Your task to perform on an android device: I want to add the speed racing remote car to my shopping cart.
Image 0: 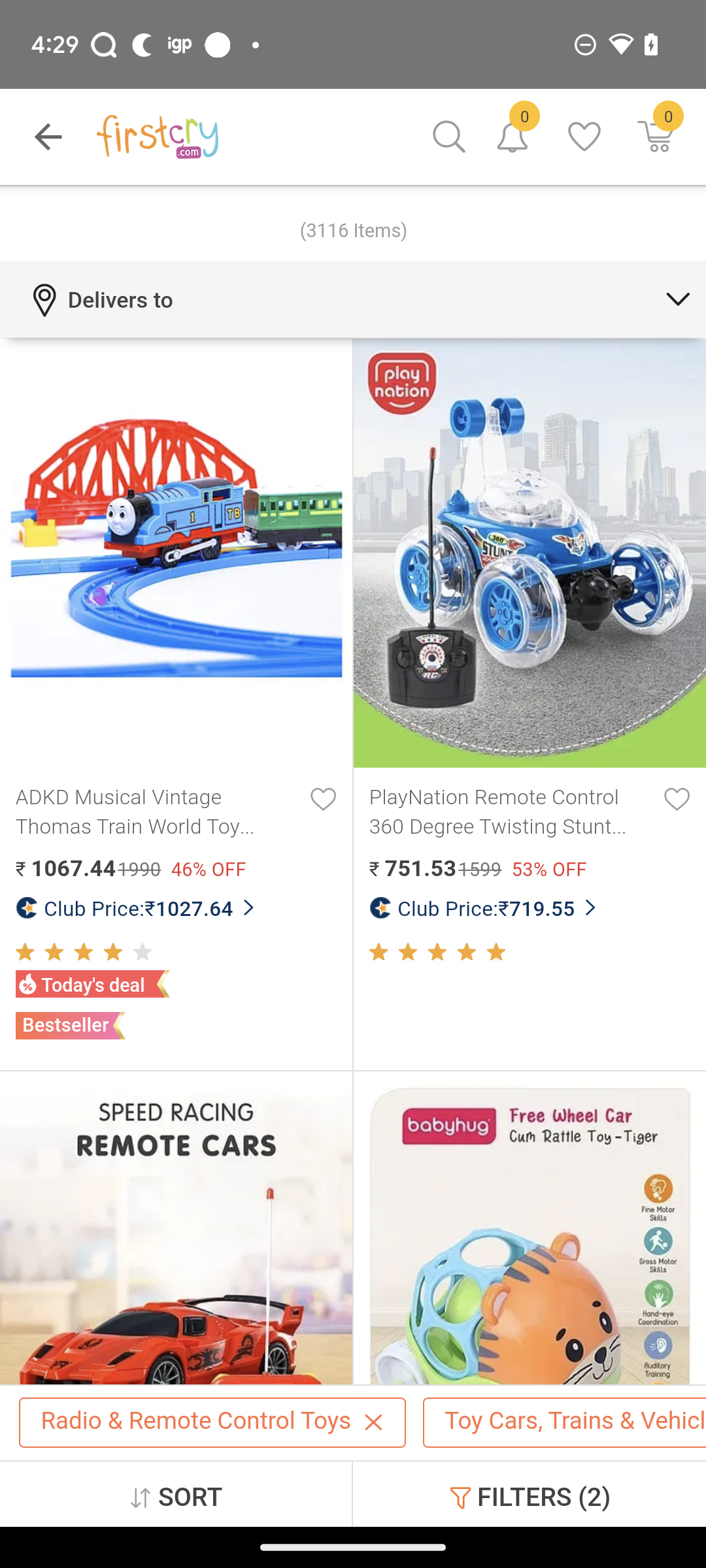
Swipe up to view more toys.
Step 0: scroll down
Image 1: 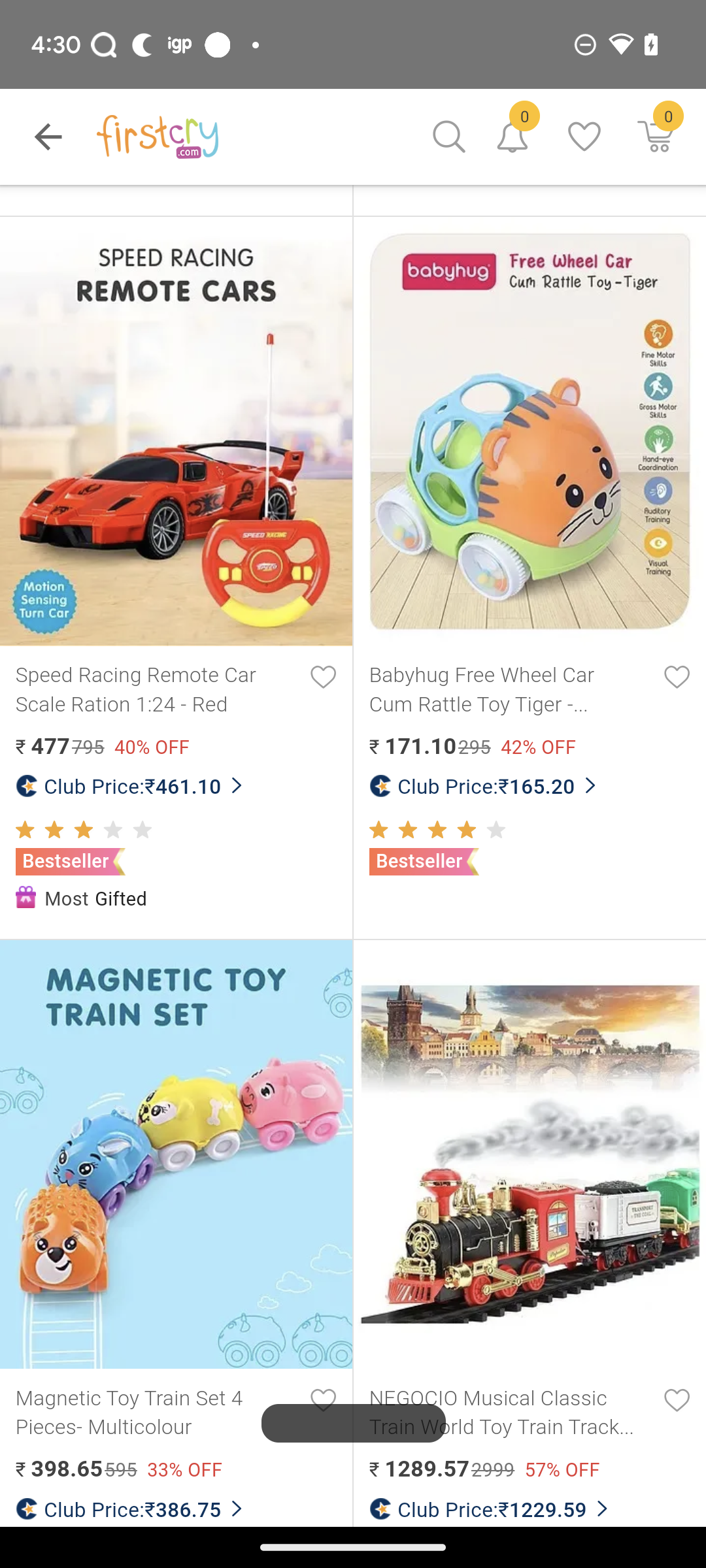
Click on the red toy car.
Step 1: click (177, 431)
Image 2: 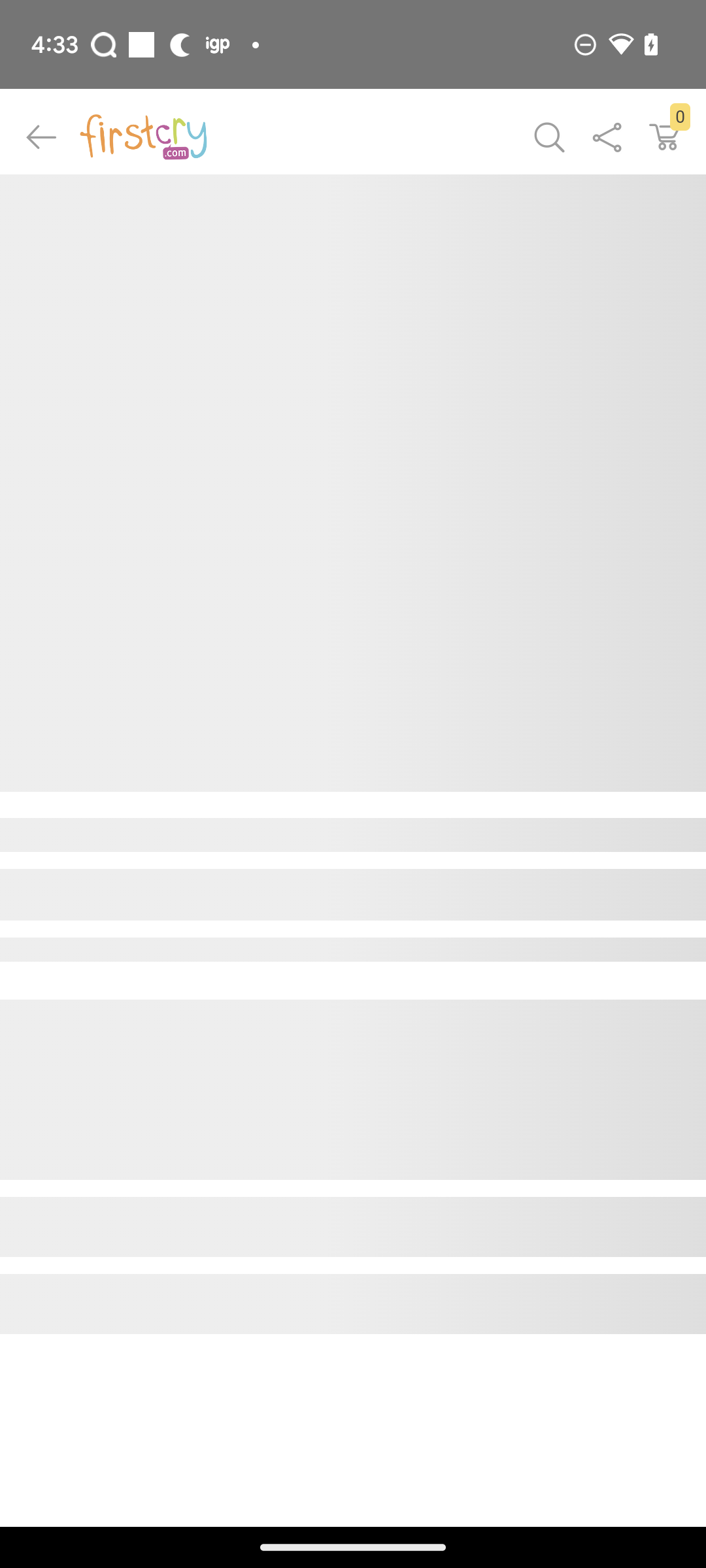
Click on the red toy car.
Step 2: wait
Image 3: 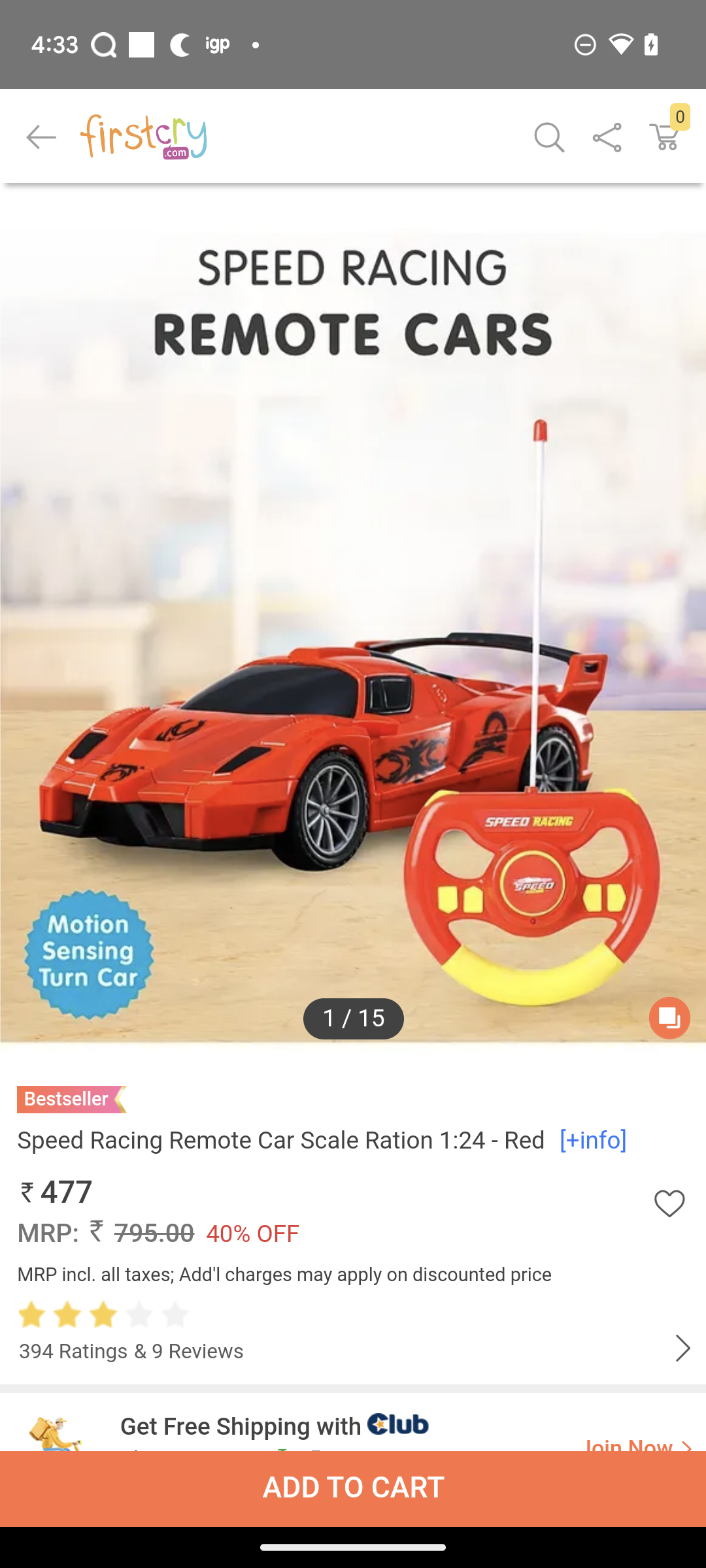
Click on the Add to Cart button.
Step 3: click (354, 1488)